Your task to perform on an android device: I need to check the weather to see if there is rain or not so that I can go camping.
Image 0: 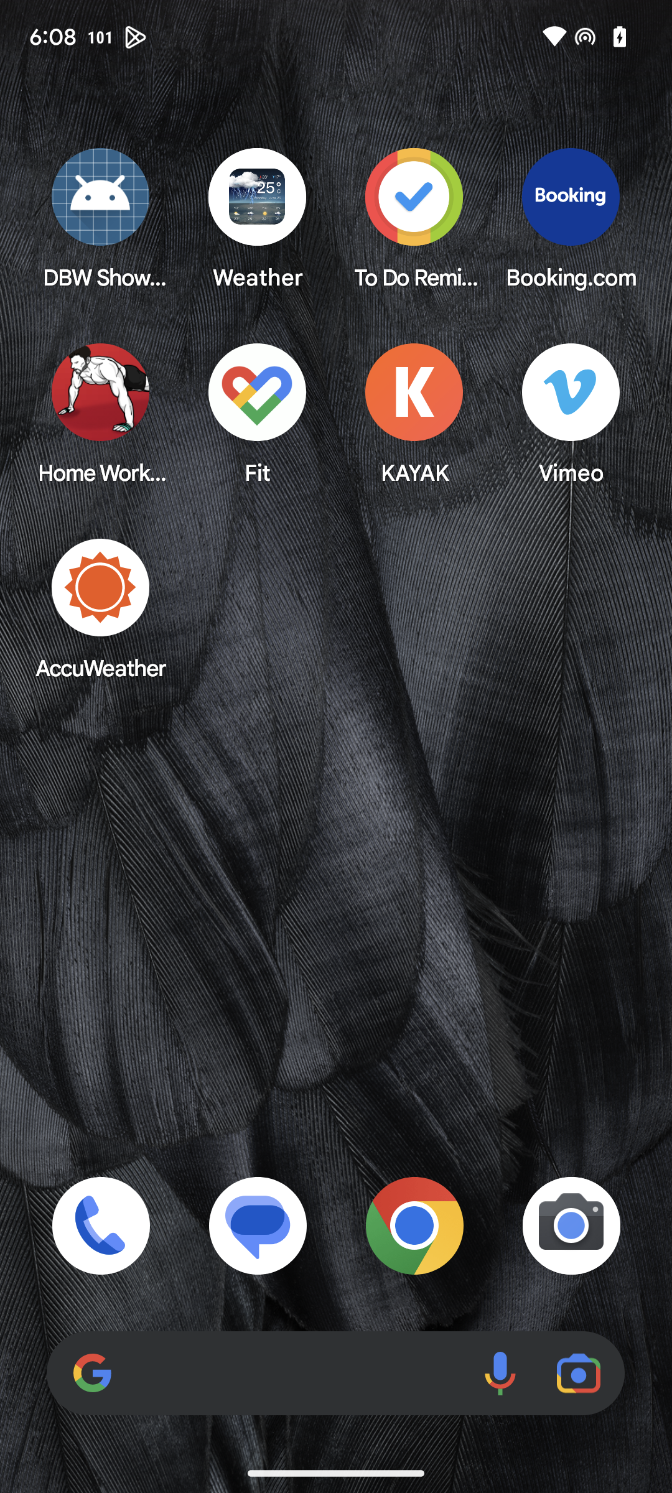
Open app.
Step 0: open app "AccuWeather"